Your task to perform on an android device: I want to add this black dress to my Wishlist. I will buy it later
Image 0: 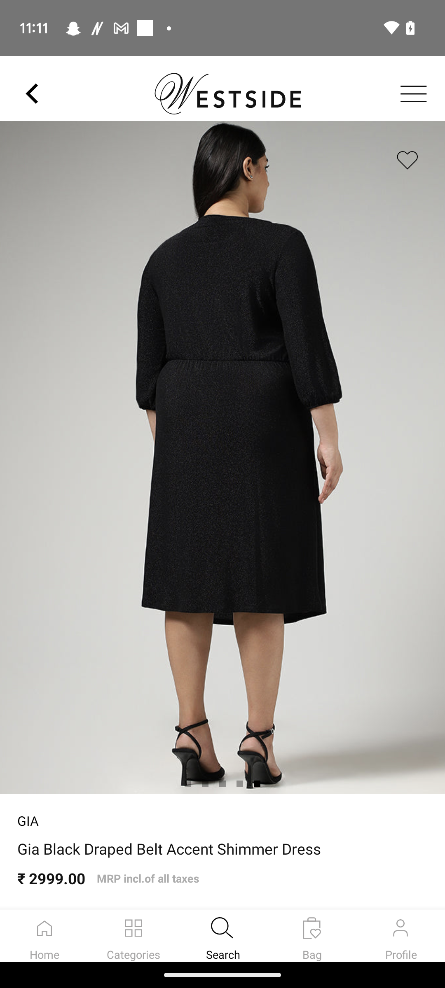
Click on the heart icon 
Step 0: click (222, 509)